Your task to perform on an android device: Using the Shopclues app, compare the prices of various shoe models from the other and the same brand.
Image 0: 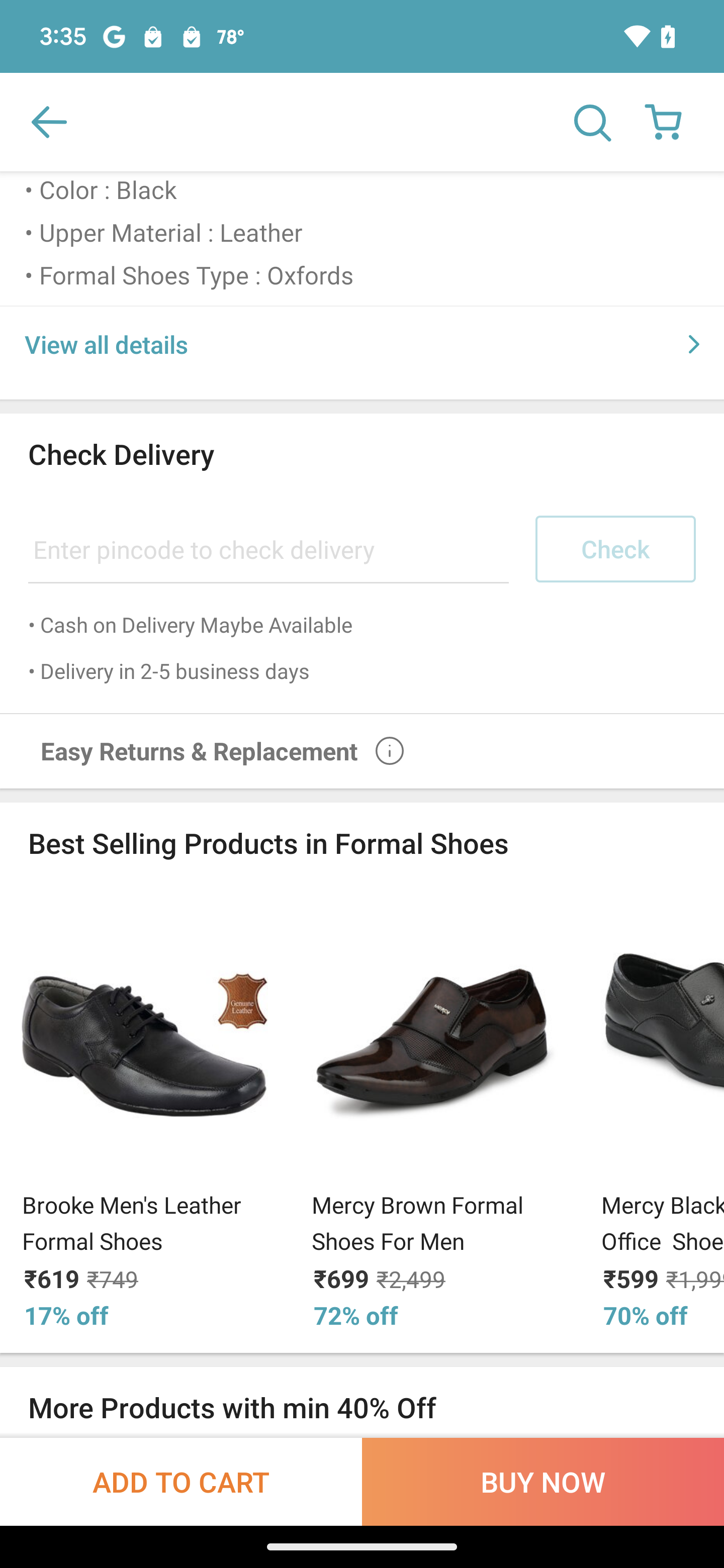
Swipe towards the left to view the more shoes and compare the price 
Step 0: scroll right
Image 1: 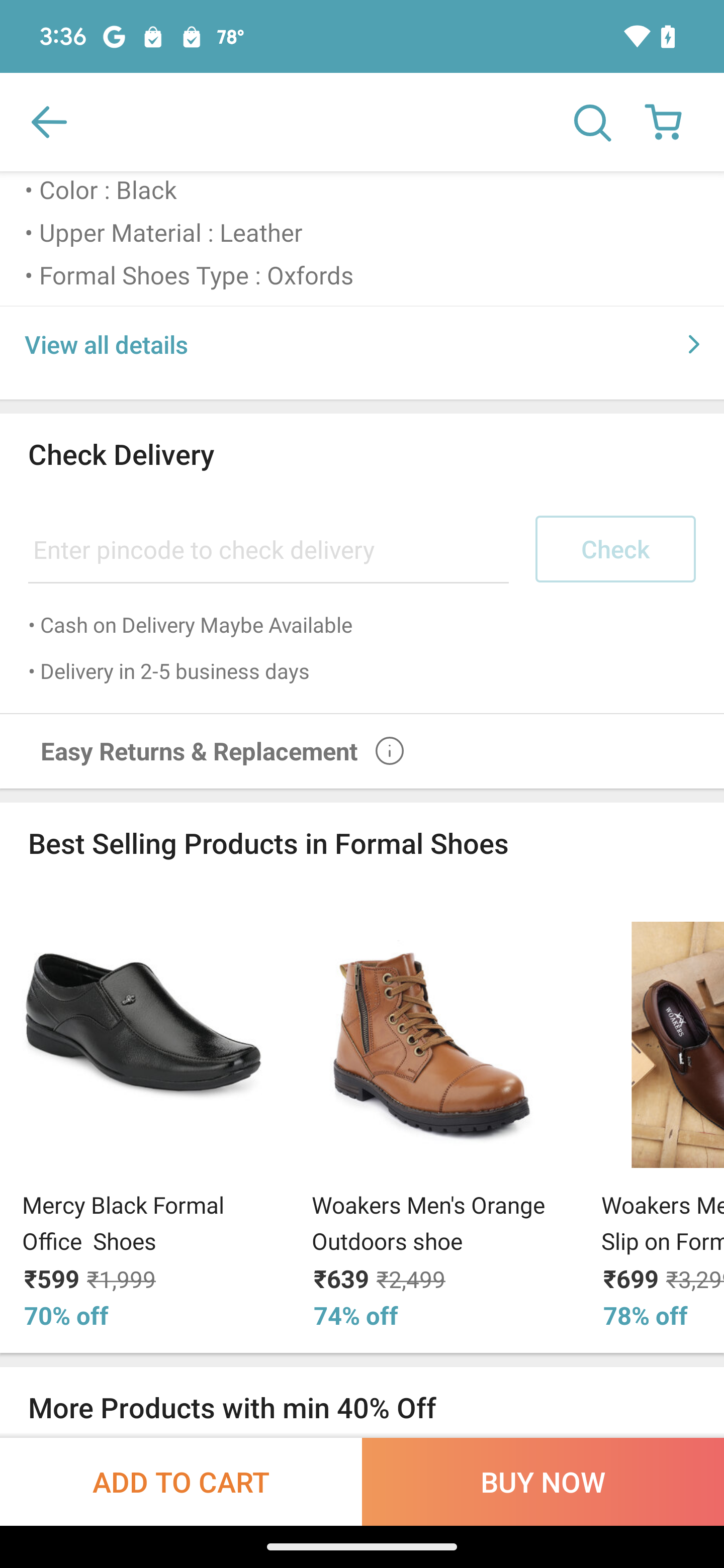
Swipe towards the left to view the more shoes and compare the price 
Step 1: scroll right
Image 2: 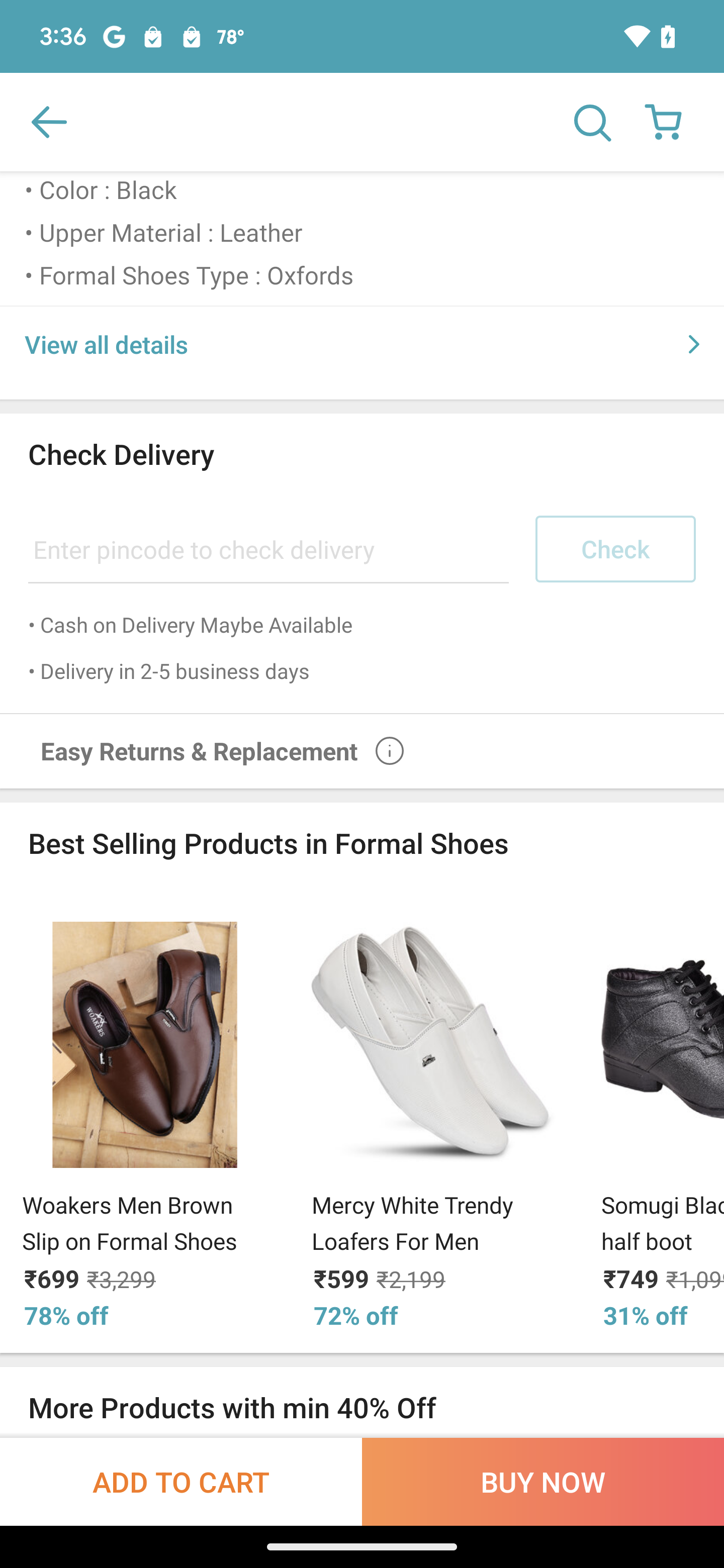
Swipe towards the left to view the more shoes and compare the price 
Step 2: scroll right